Your task to perform on an android device: Open the Trainline app and view the earliest train schedules from Albany Park to Barnes Bridge.
Image 0: 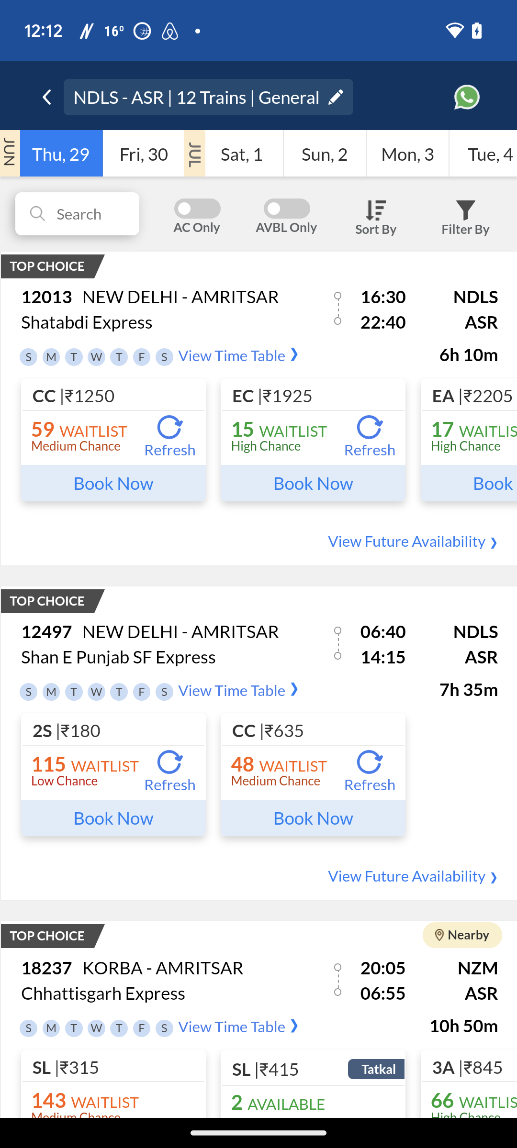
Open the Trainline app 
Step 0: open app "Trainline"
Image 1: 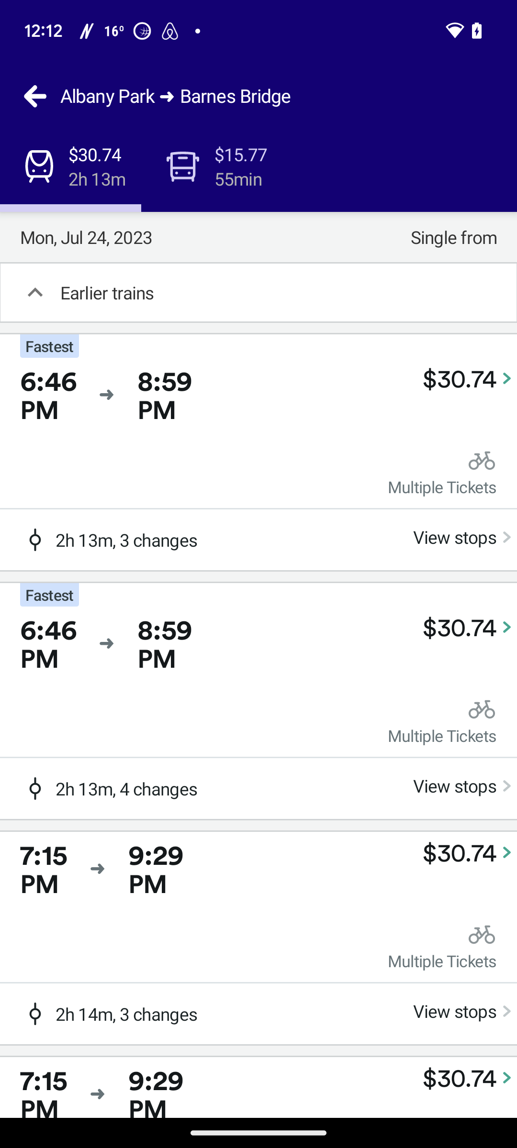
Click on the first train schedule
Step 1: click (258, 421)
Image 2: 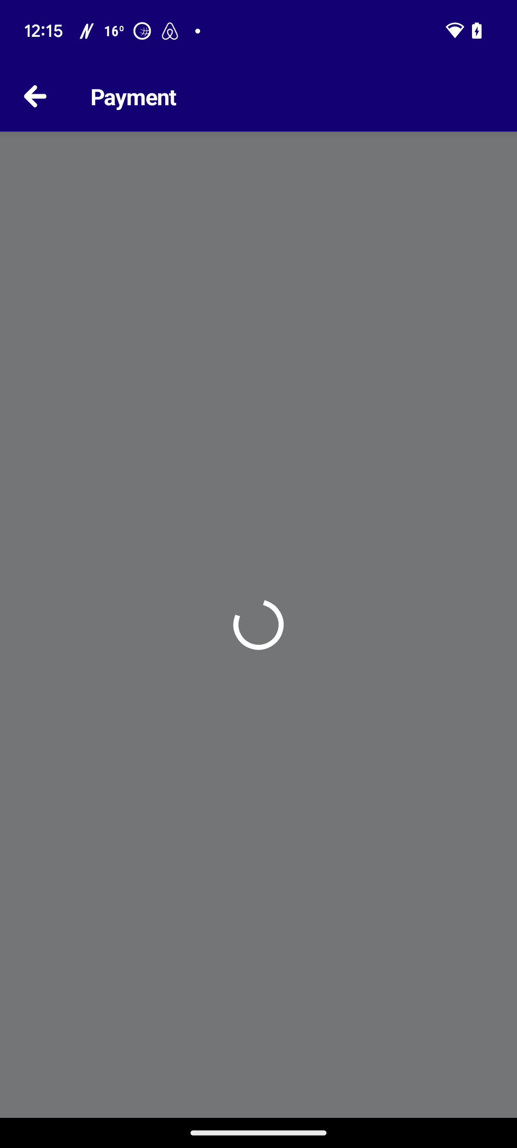
Click on the first train schedule
Step 2: wait